Your task to perform on an android device: The Zoh probiotics greek yogurt is a nutritious choice. For further details, use the Amazon app.
Image 0: 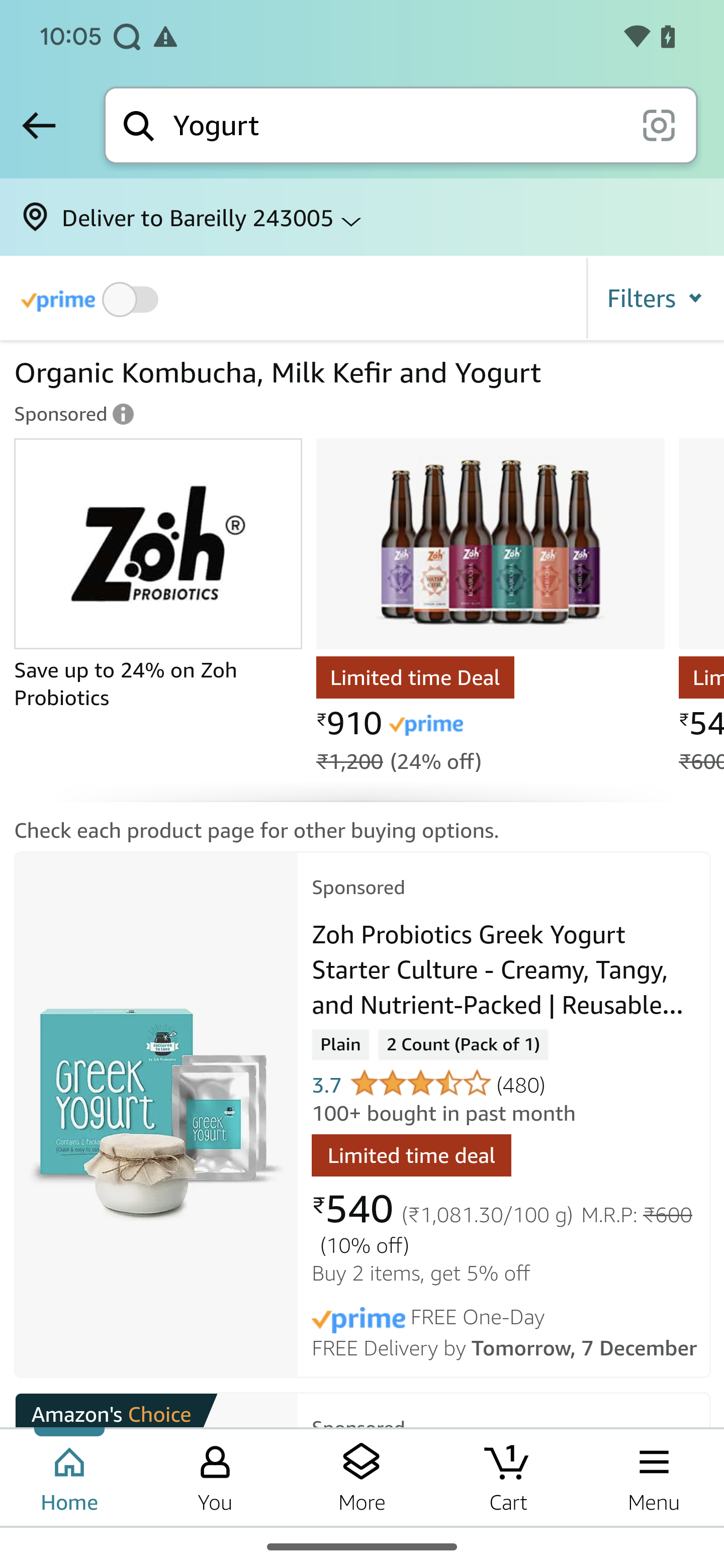
Click on the Zoh probiotics greek yogurt to view the details
Step 0: click (156, 1115)
Image 1: 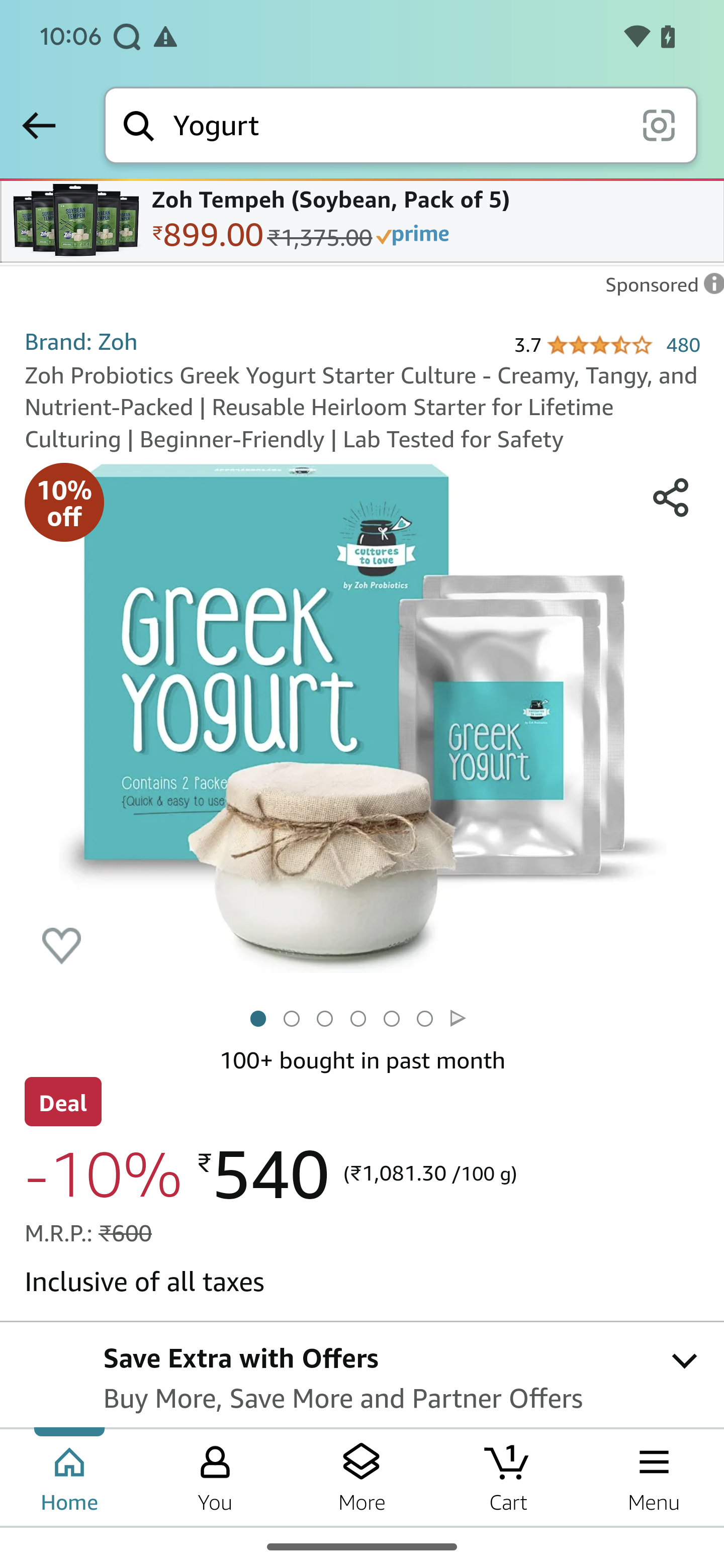
Swipe up on the screen to view details
Step 1: scroll down
Image 2: 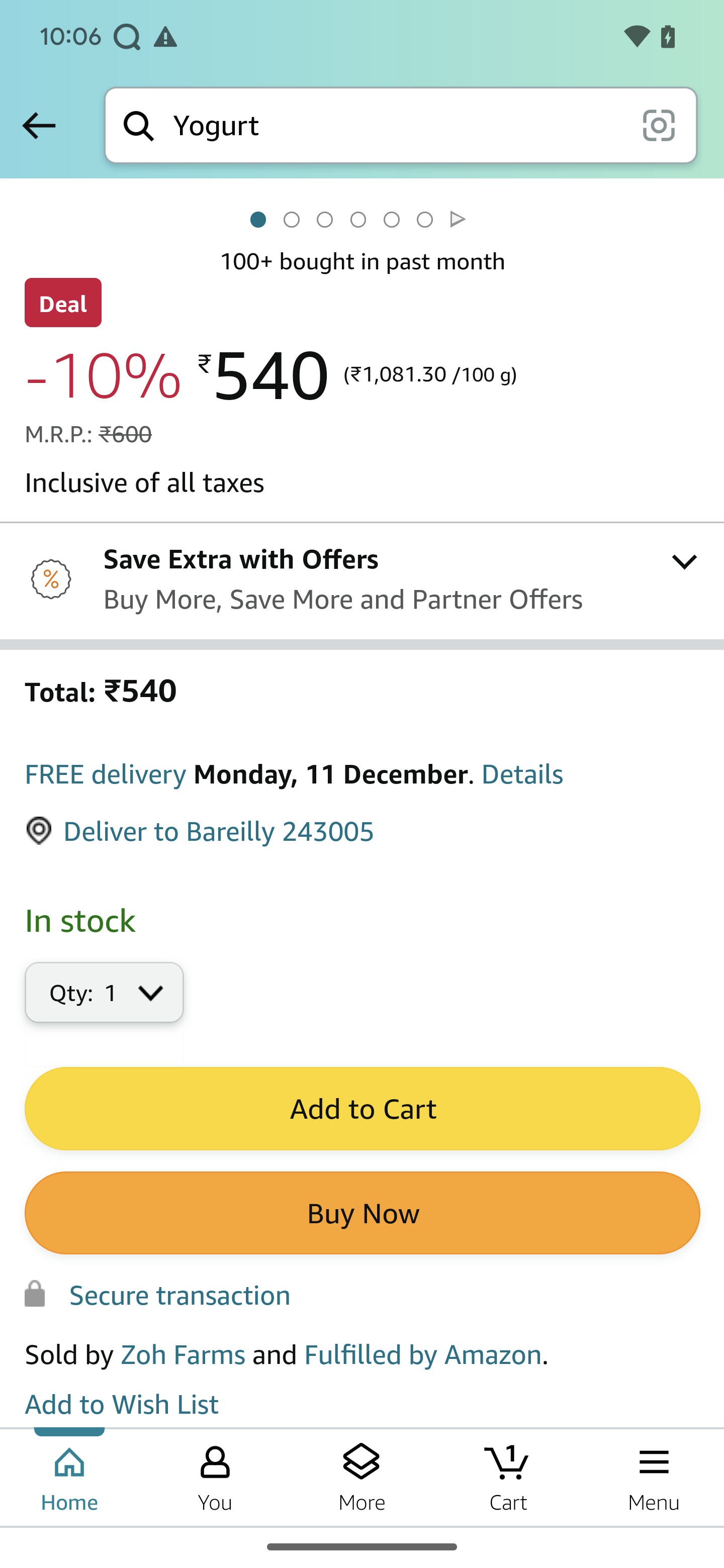
Swipe up on the screen to view details
Step 2: scroll down
Image 3: 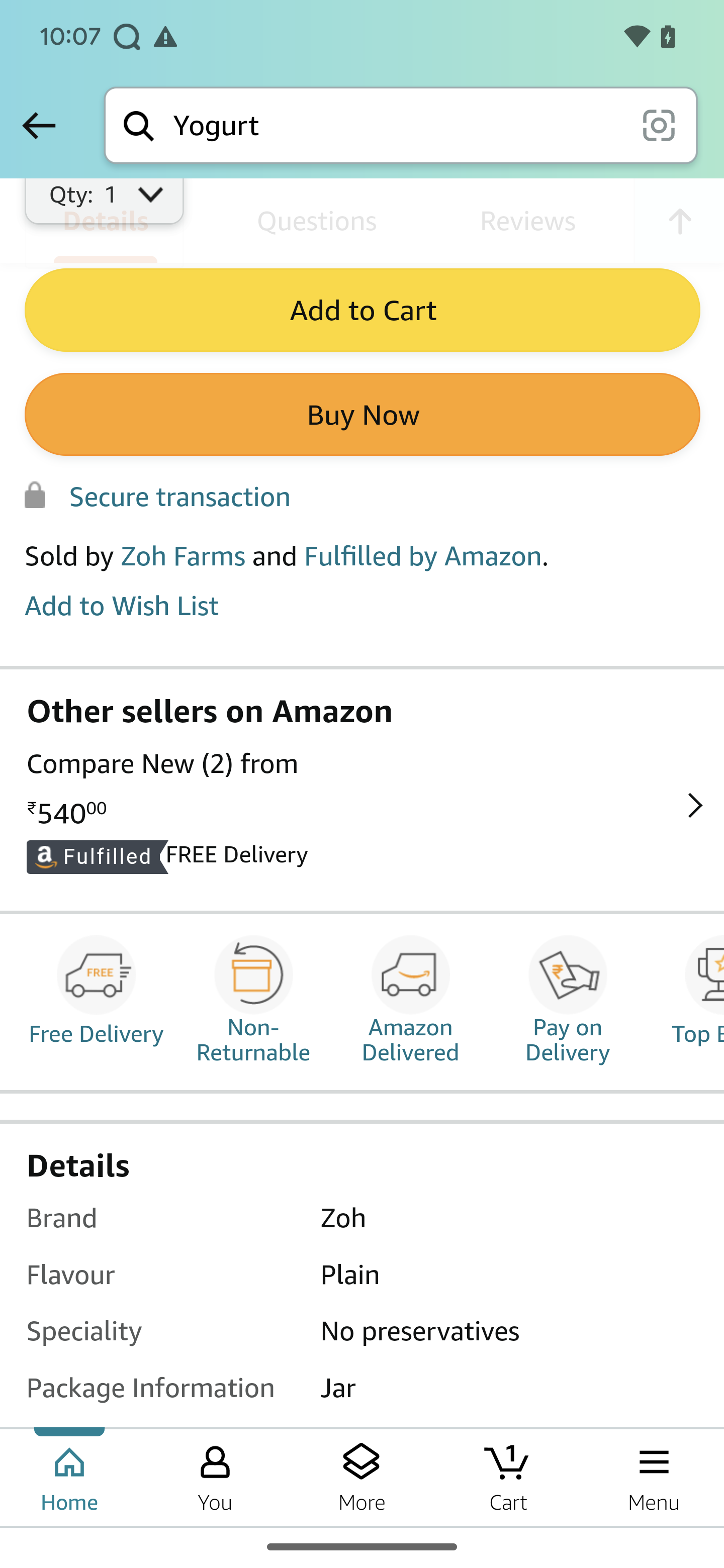
Swipe up on the screen to view details
Step 3: scroll down